Your task to perform on an android device: Share my directions from "Rome to Canzonettie Arte" with my friend Natalie Larson over her gmail address, id-natalie.larson1998@gmail.com.
Image 0: 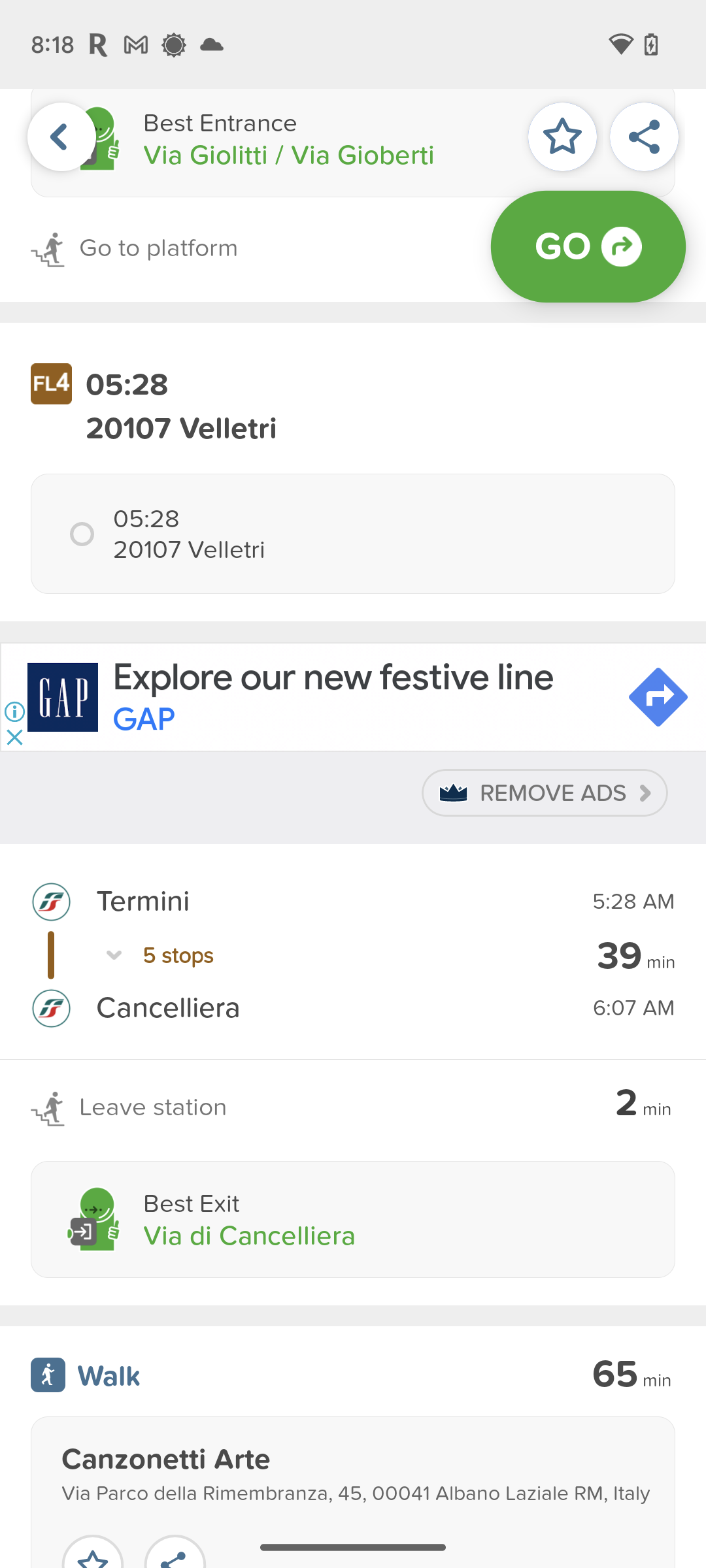
Click on the share icon at the top right corner of the screen.
Step 0: click (644, 137)
Image 1: 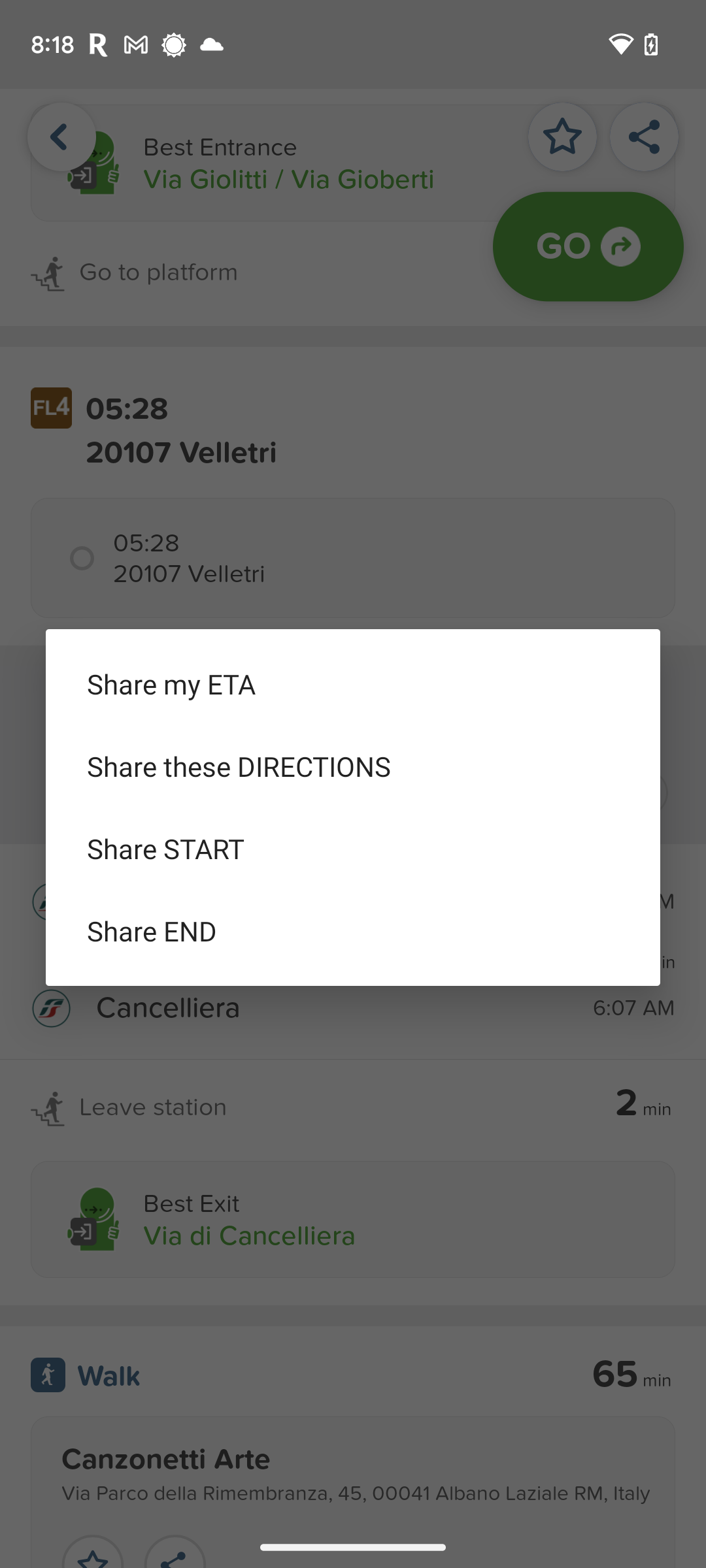
Click on the tab "Share these DIRECTIONS"
Step 1: click (353, 766)
Image 2: 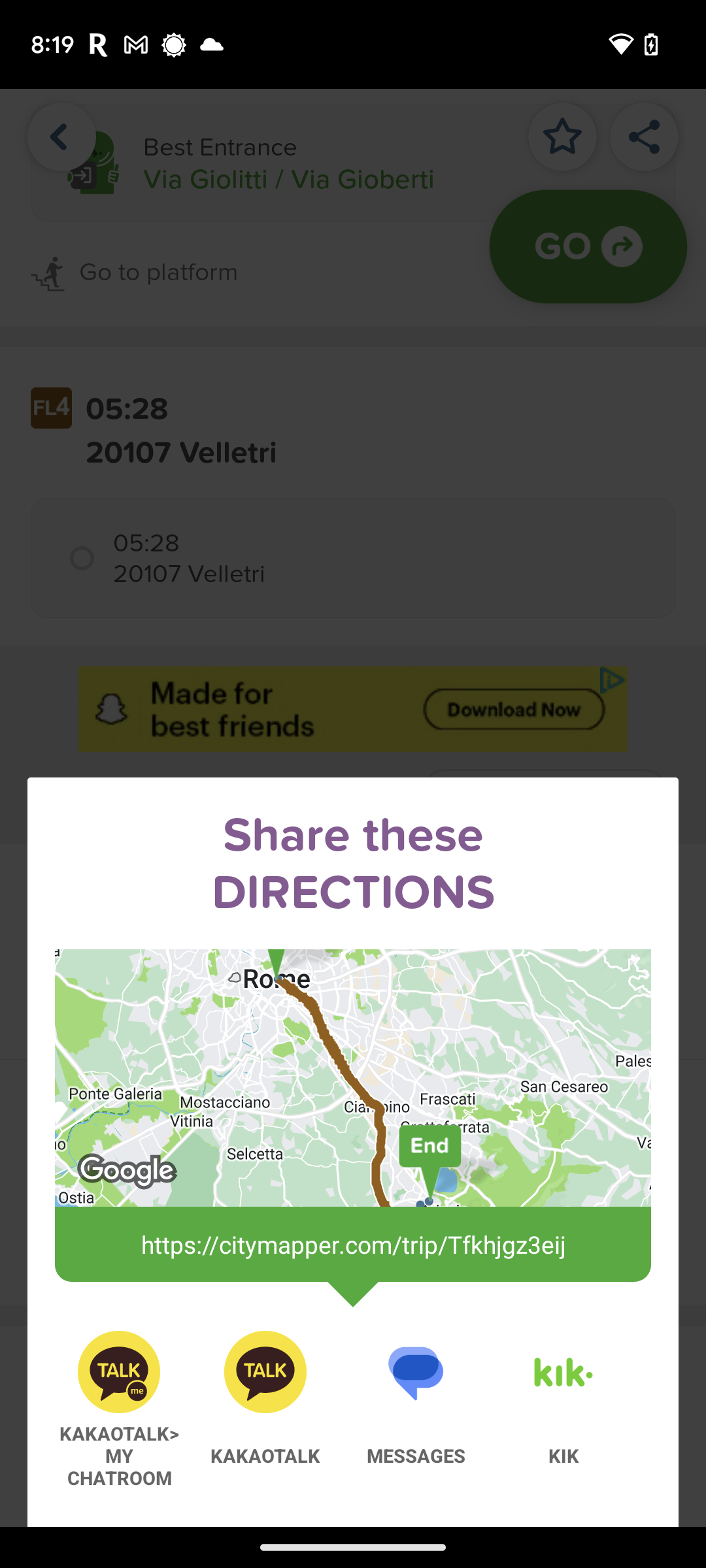
Scroll up
Step 2: scroll down
Image 3: 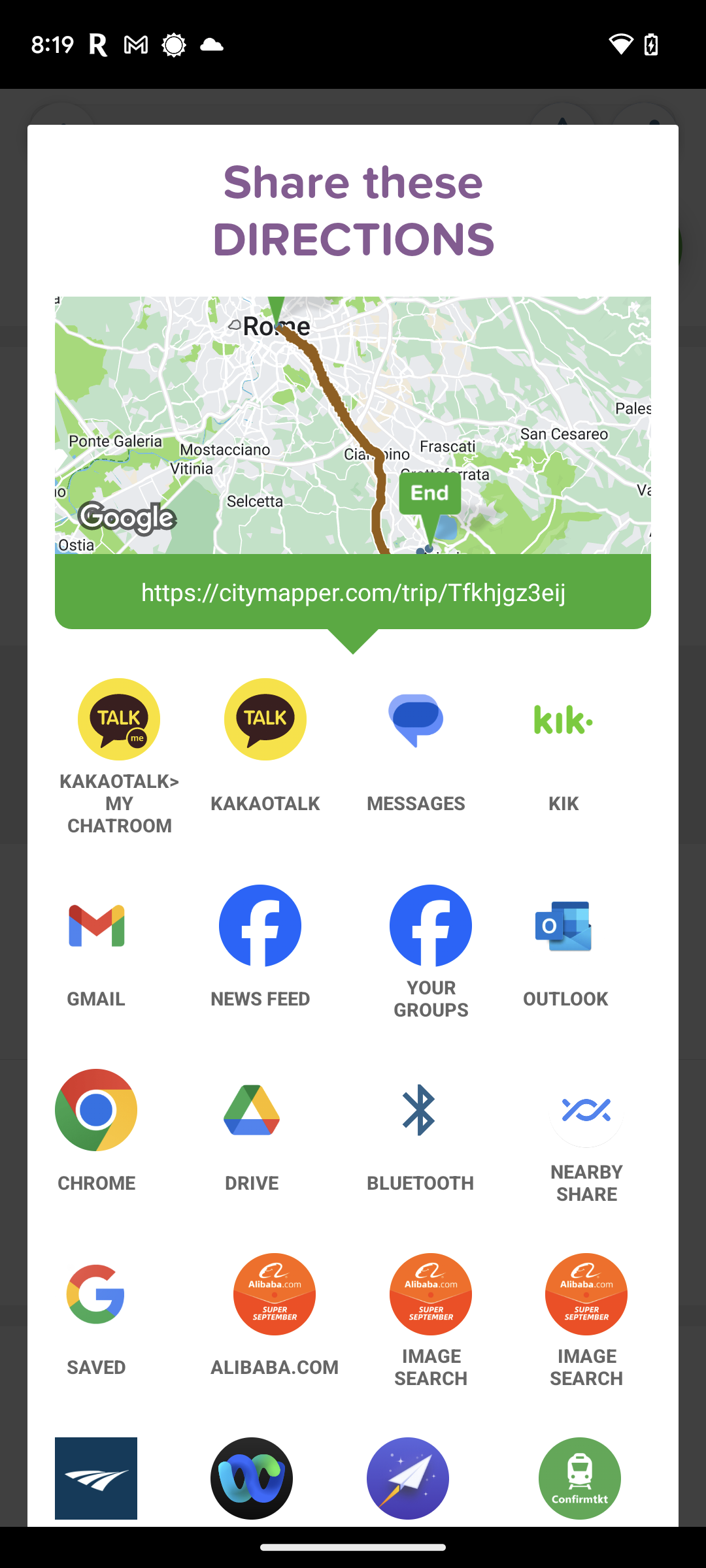
Click on the tab Gmail.
Step 3: click (95, 953)
Image 4: 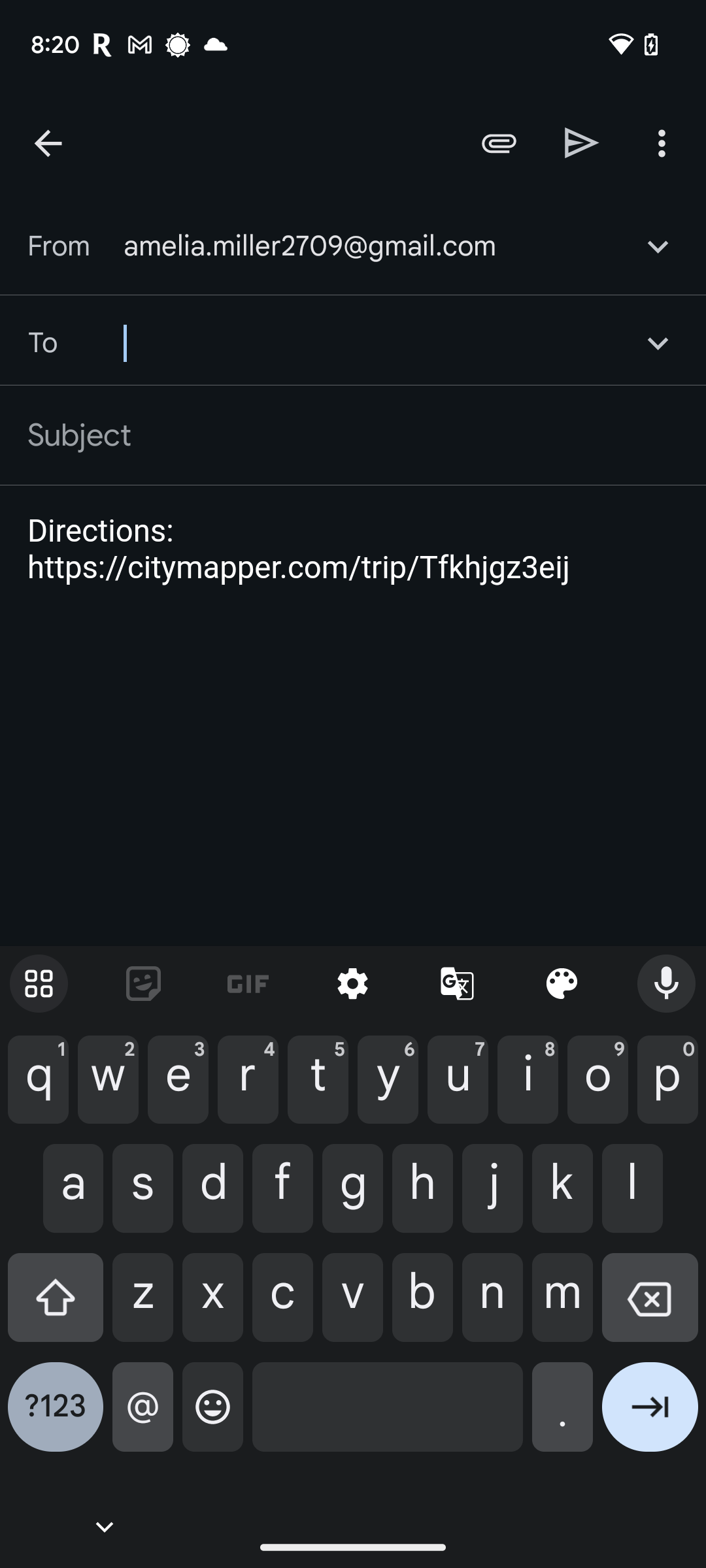
Type id-natalie.larson1998@gmail.com in the second input box.
Step 4: type "natalie.larson1998@gmail.com"
Image 5: 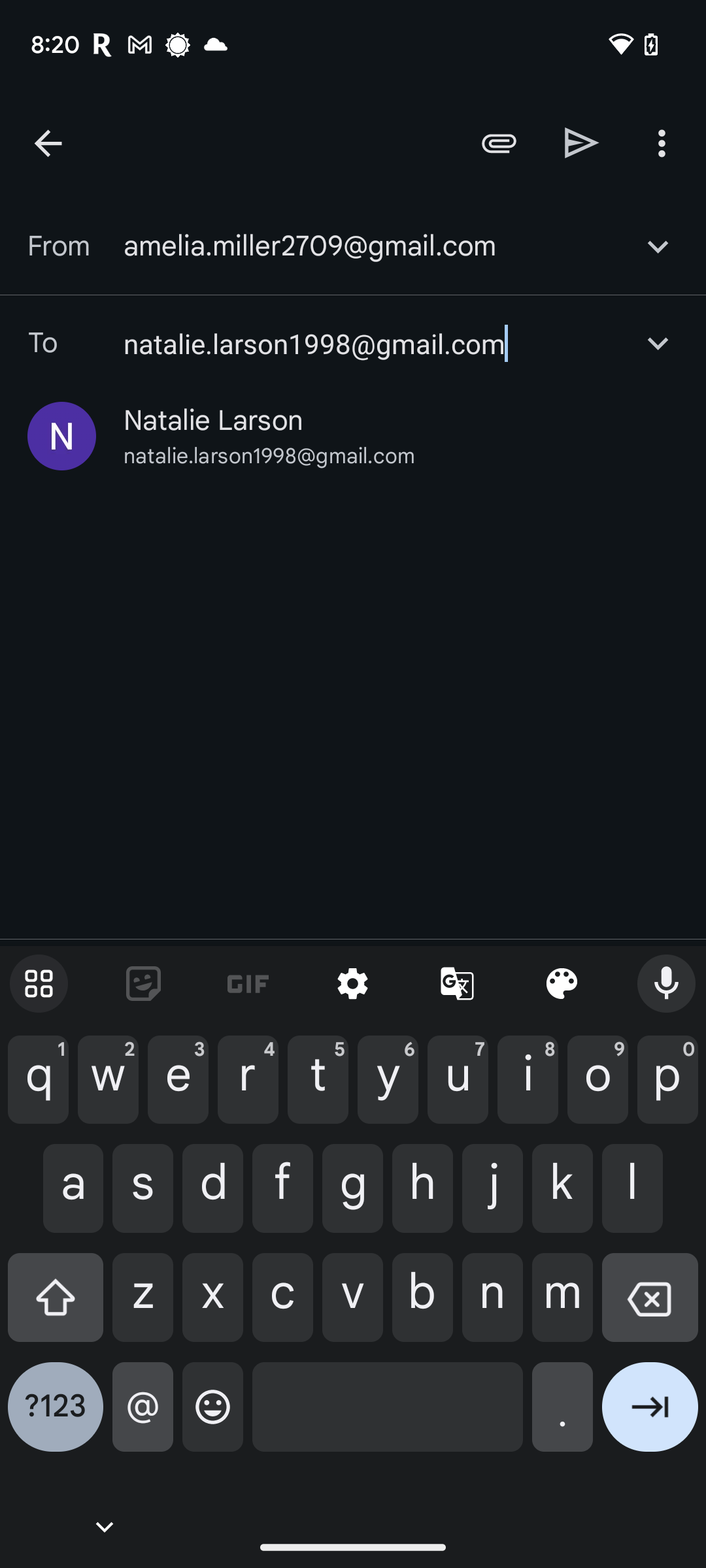
Click on the Share icon on the right side at the top.
Step 5: click (582, 142)